Your task to perform on an android device: Remove "Wembley Dancing Monkey Toy" from my Amazon app cart.
Image 0: 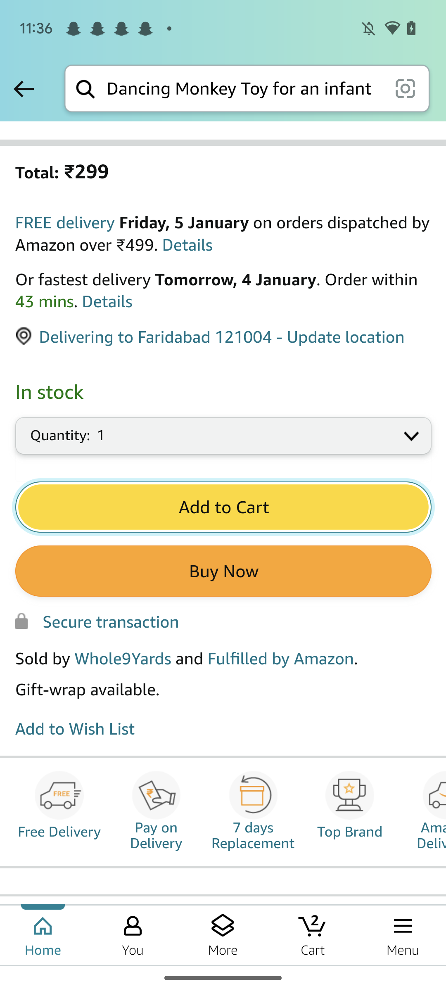
Click on the Cart icon at the bottom.
Step 0: click (313, 935)
Image 1: 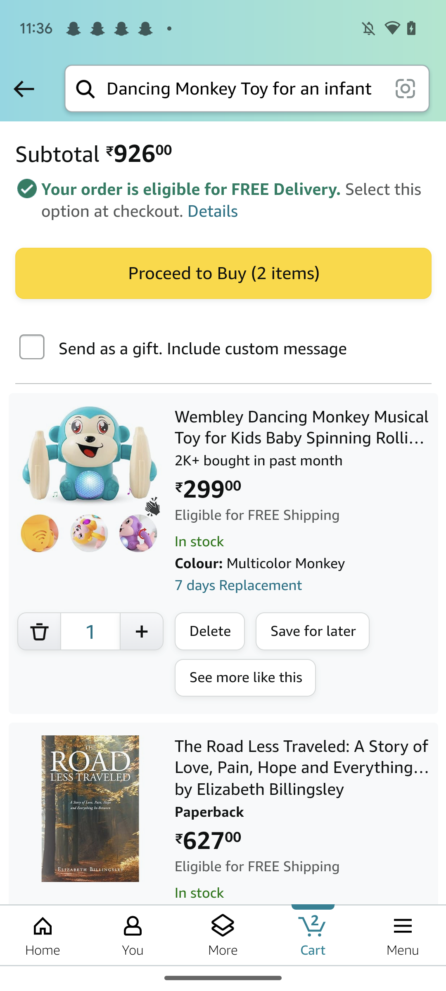
Click on the Delete button of the "Wembley Dancing Monkey Toy" tab.
Step 1: click (209, 631)
Image 2: 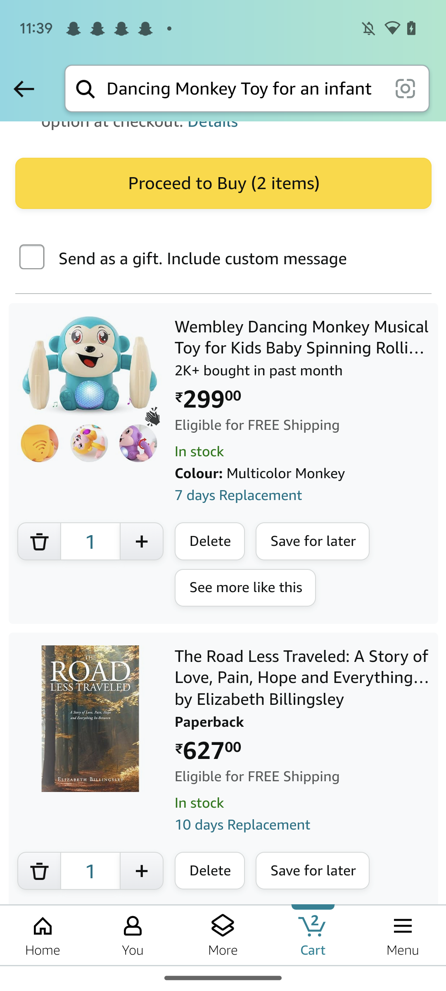
Click on the Delete button of the "Wembley Dancing Monkey Toy" tab.
Step 2: click (209, 541)